Your task to perform on an android device: Go to the mango app,Tap on the search bar and enter cotton pajamas for men
Image 0: 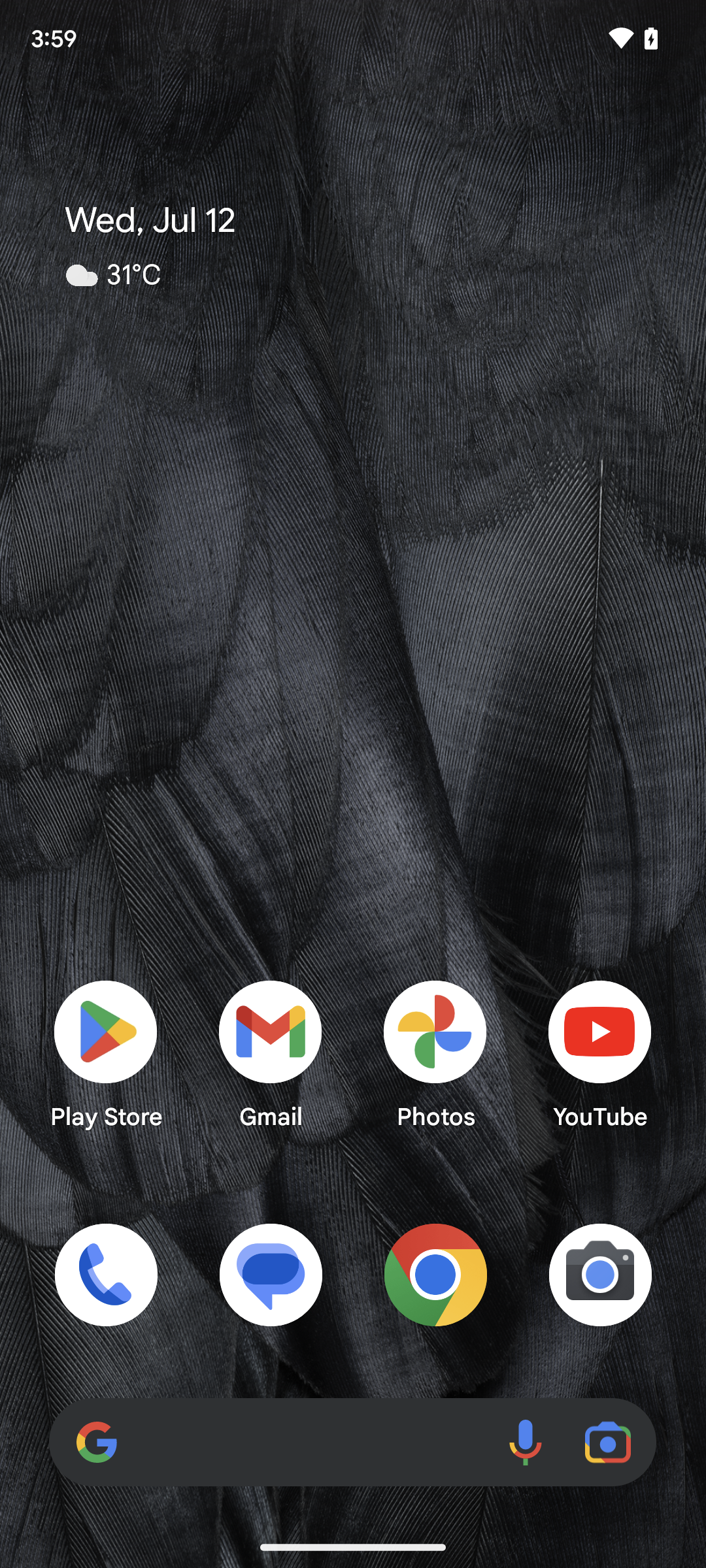
Open the mango app
Step 0: open app "MANGO"
Image 1: 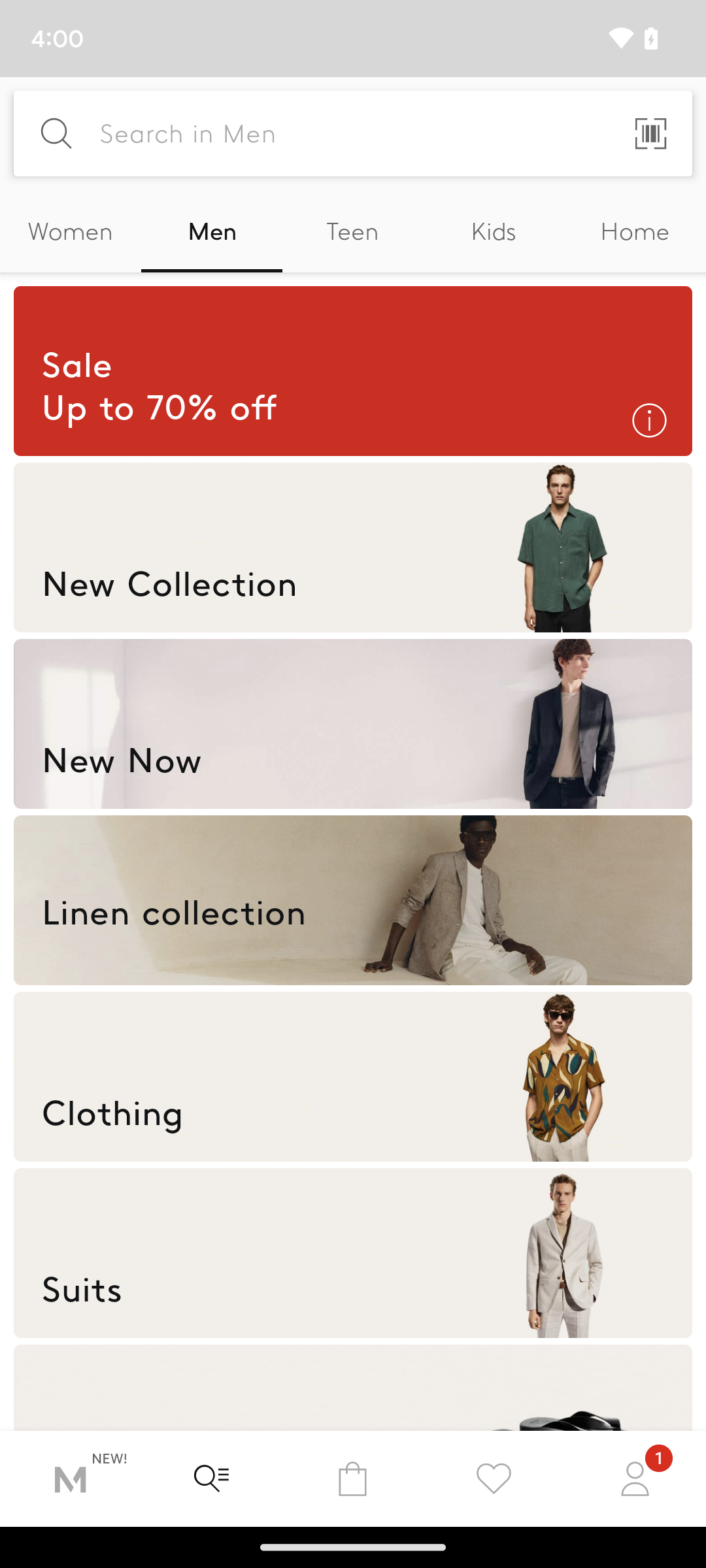
Click on the search bar at the top of the screen
Step 1: click (395, 133)
Image 2: 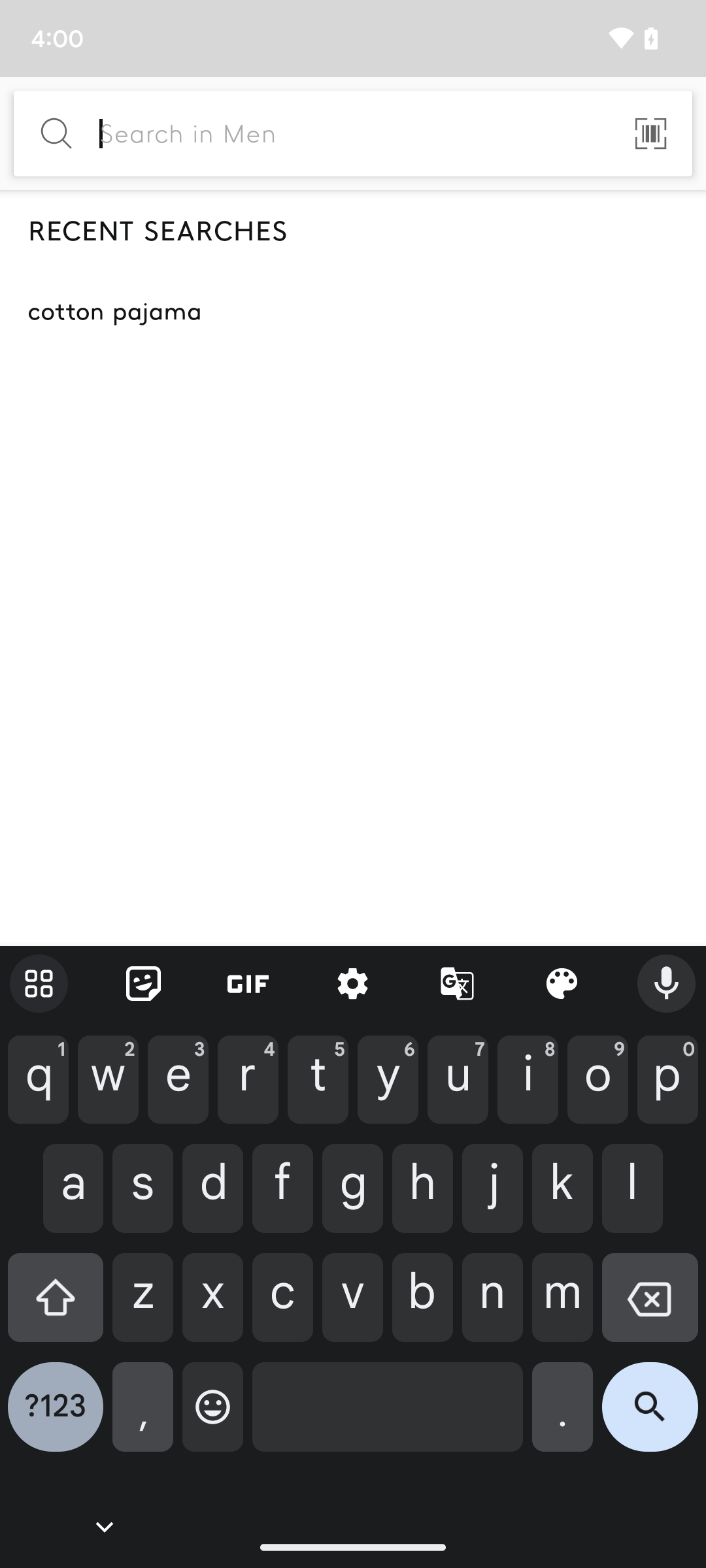
Enter cotton pajamas in the search bar at the top of the screen
Step 2: type "Cotton pajamas"
Image 3: 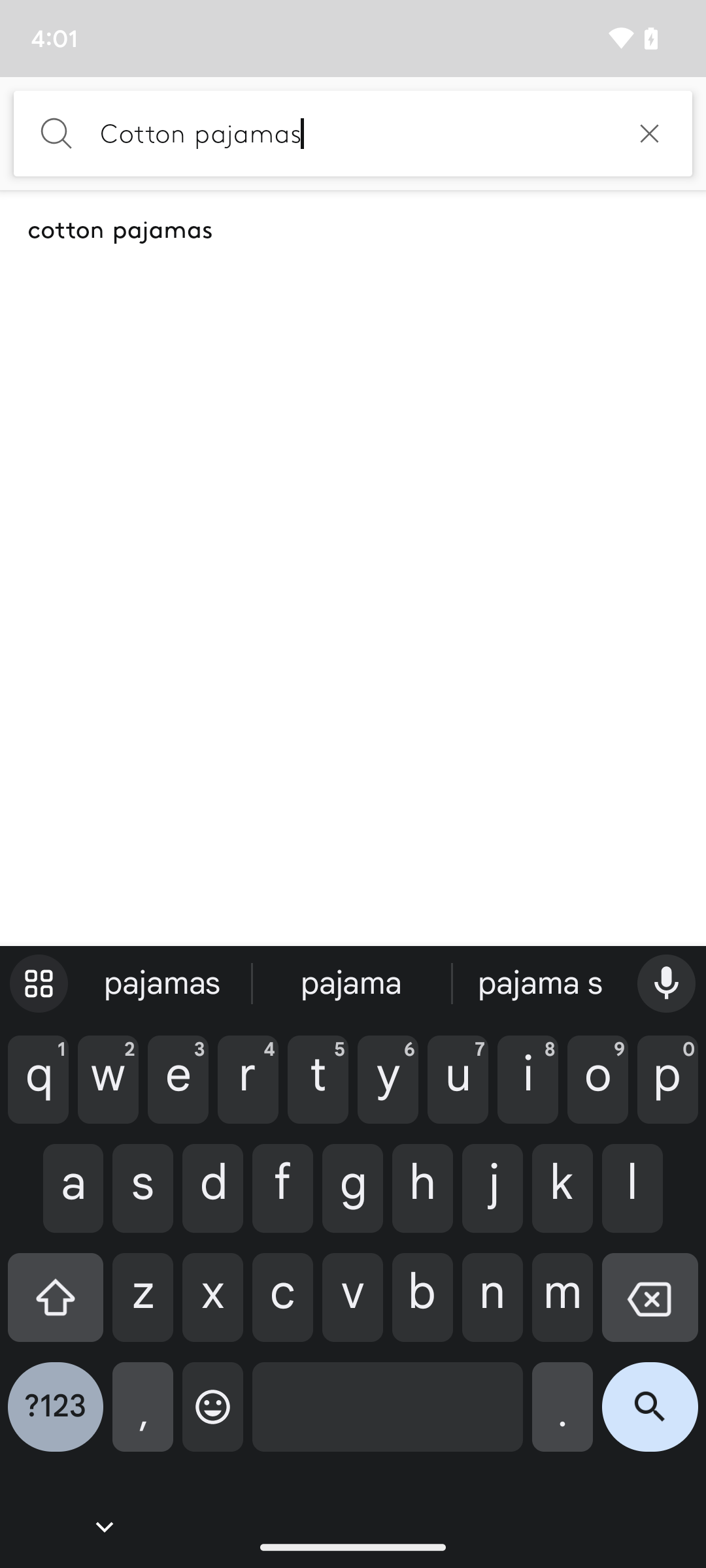
Click on the search icon at the bottom right corner of the screen
Step 3: click (650, 1417)